Your task to perform on an android device: View the details of the property under 50 lacs .
Image 0: 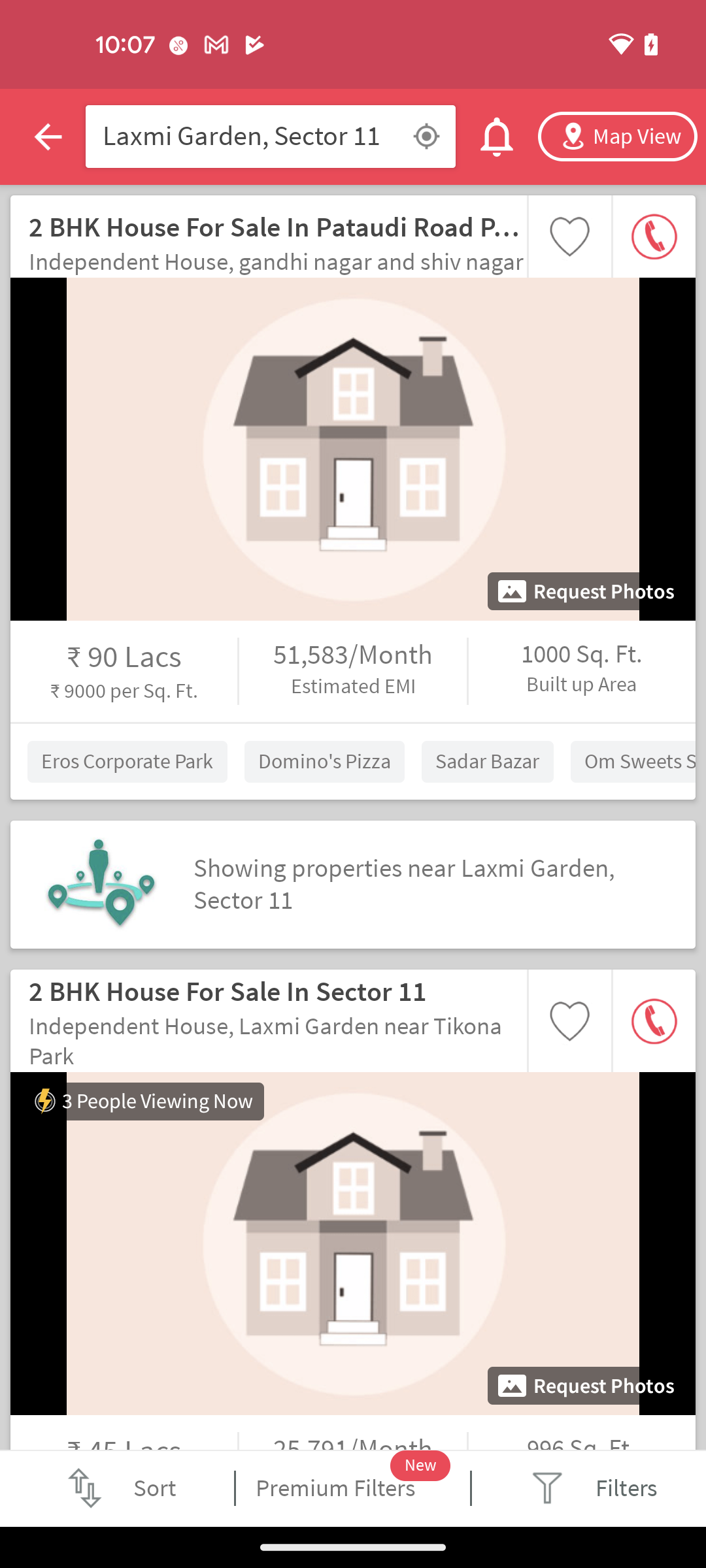
Swipe up for property under 50 lacs
Step 0: scroll down
Image 1: 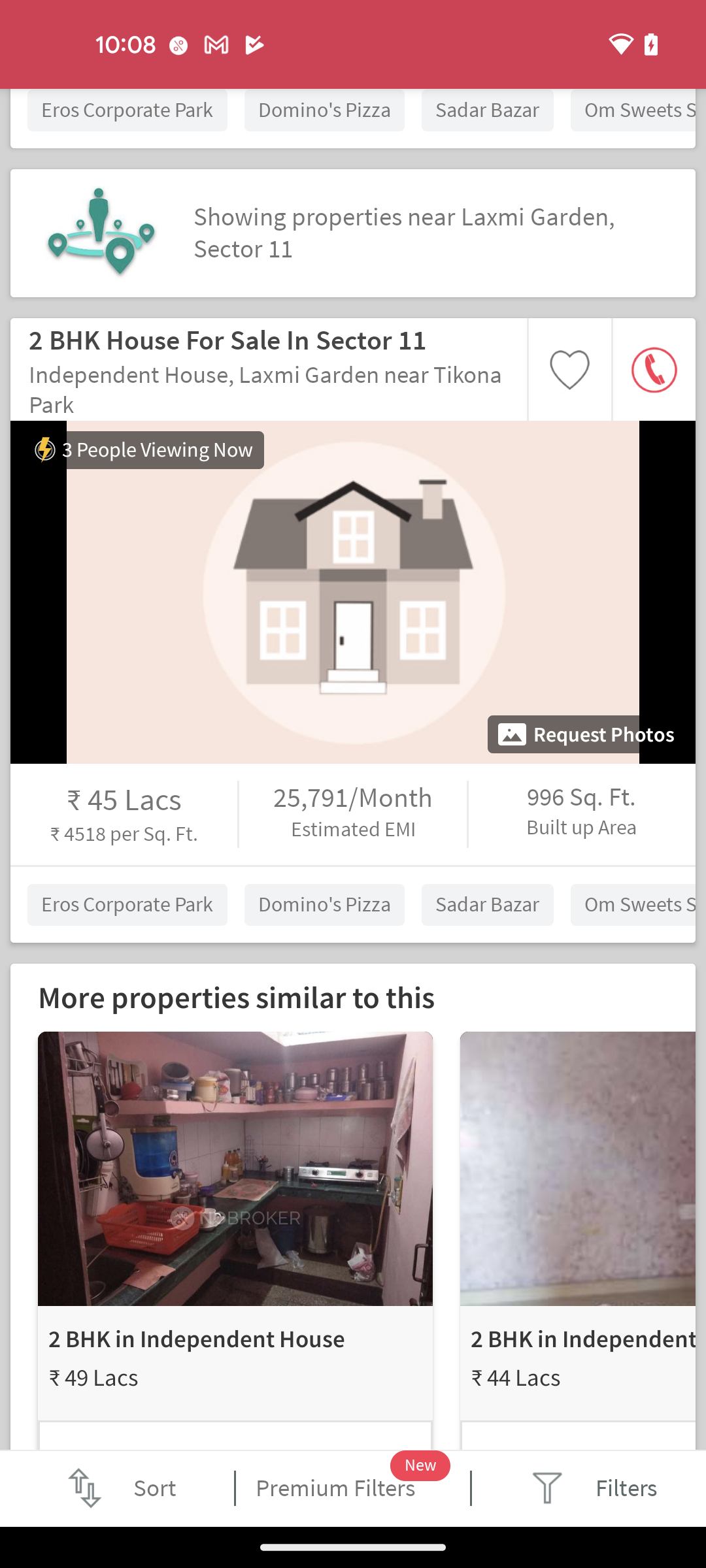
Choose the first property from the similar properties section
Step 1: click (235, 1168)
Image 2: 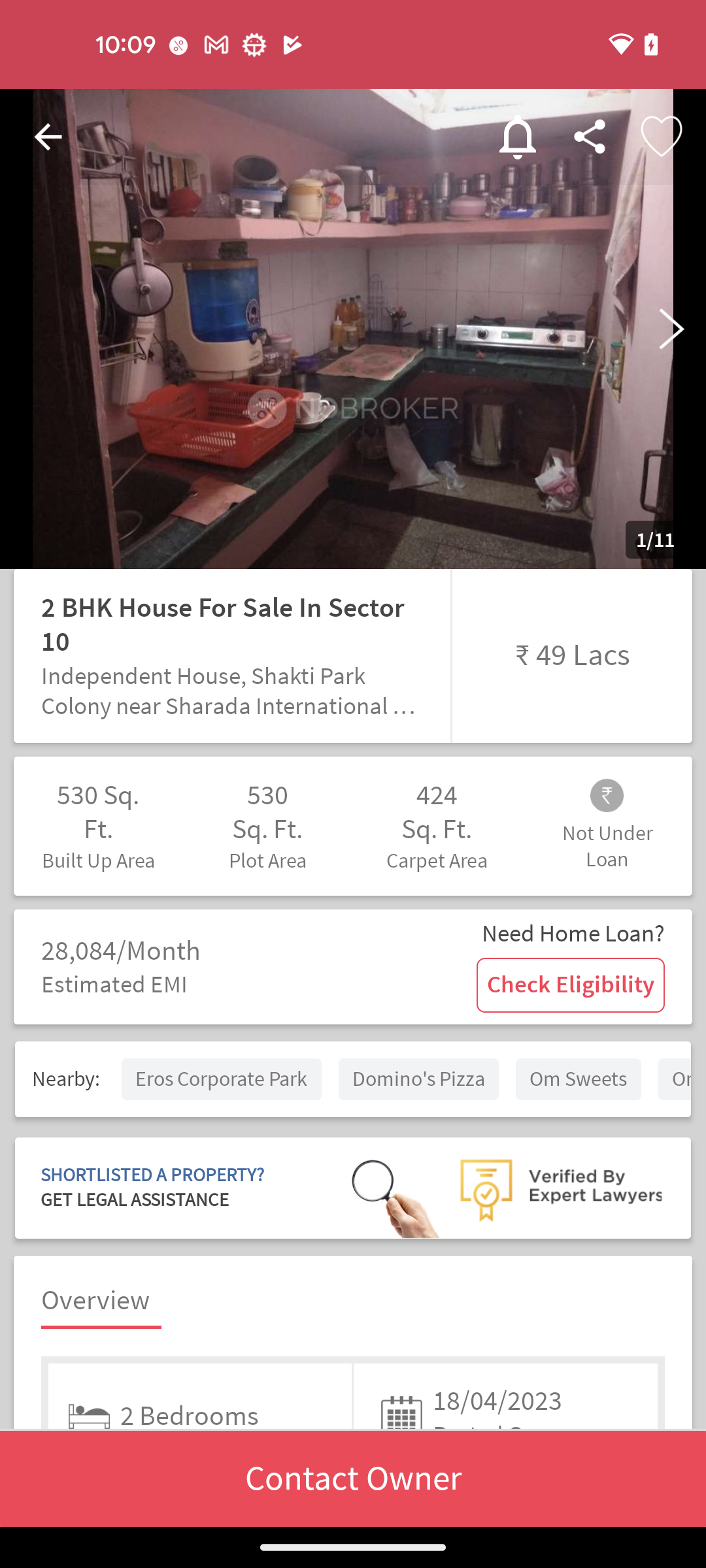
Swipe up for more details
Step 2: scroll down
Image 3: 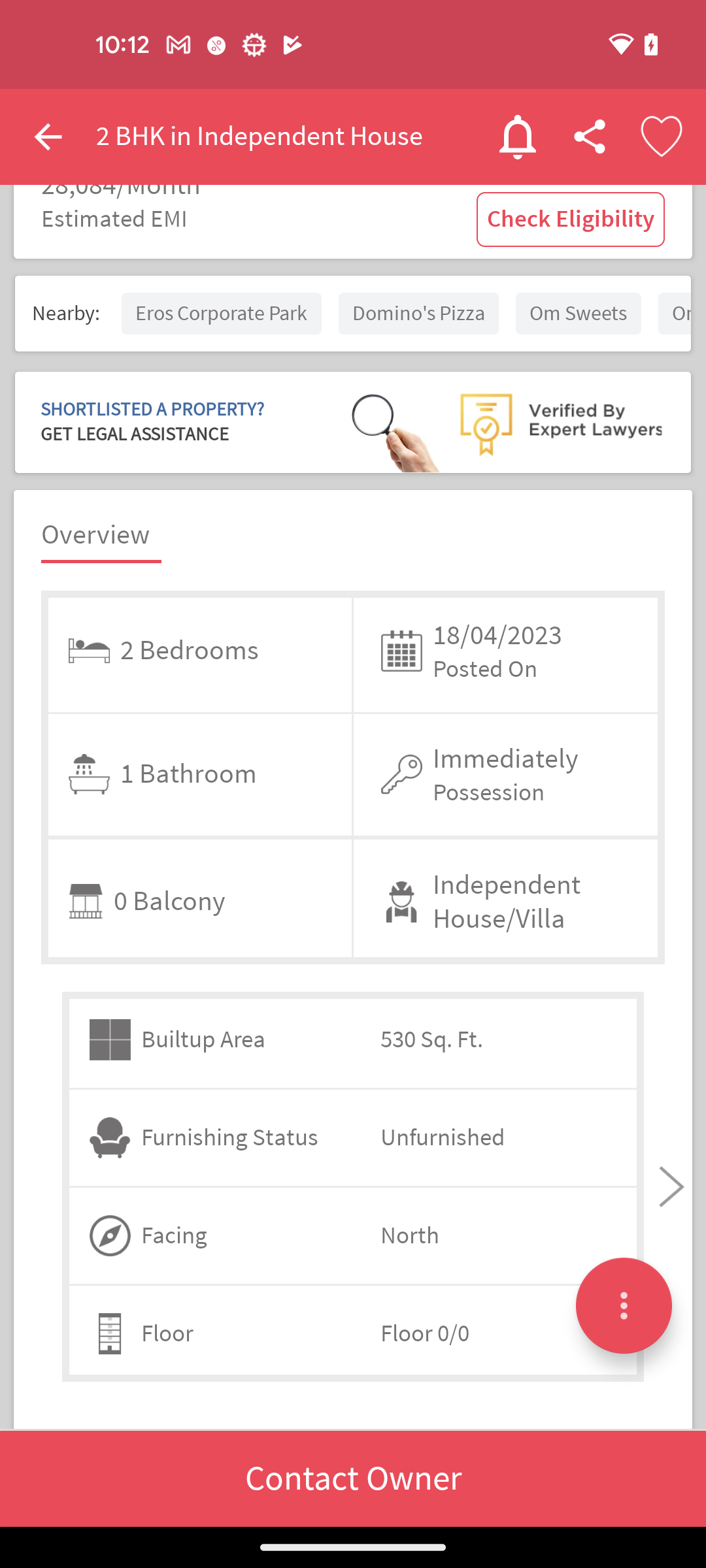
Swipe up for more details
Step 3: scroll down
Image 4: 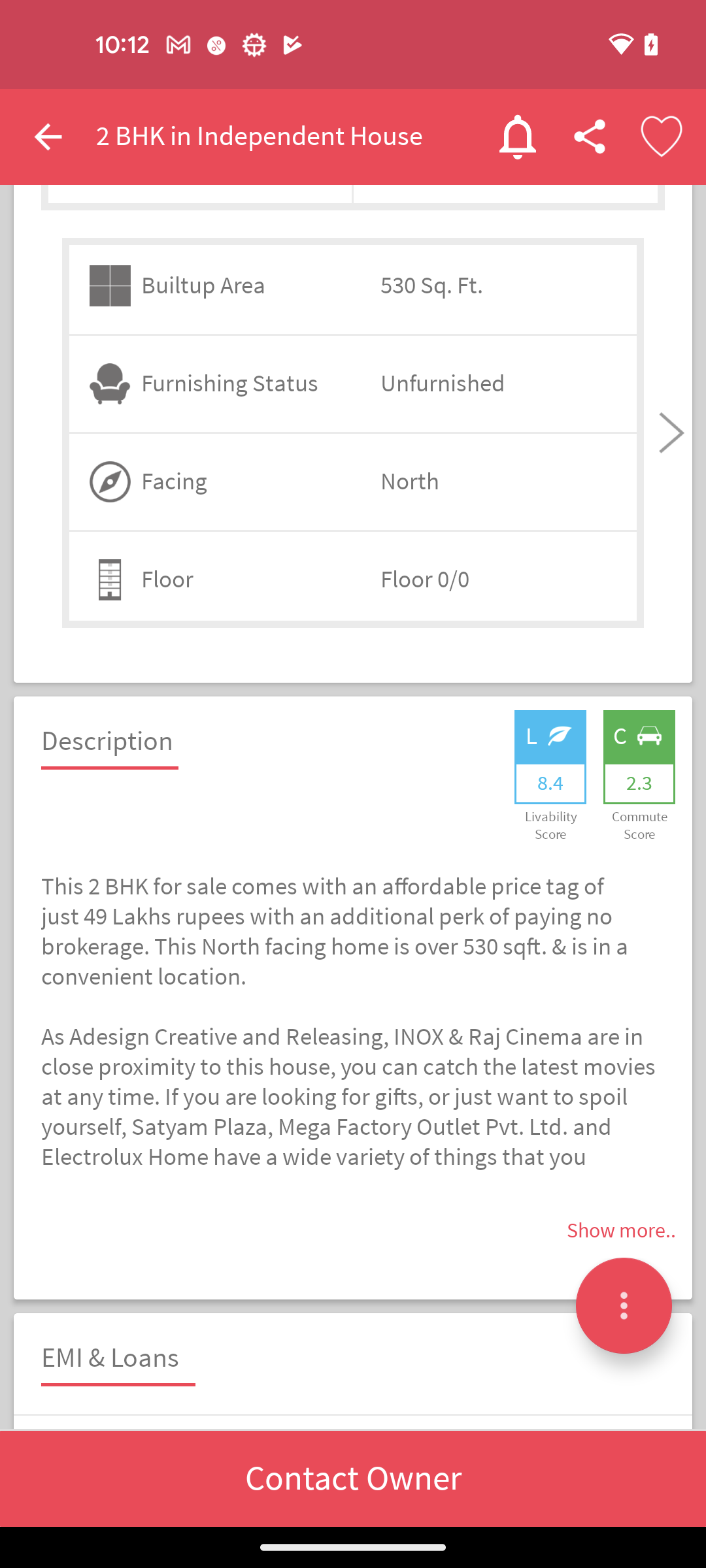
Swipe up for more details
Step 4: scroll down
Image 5: 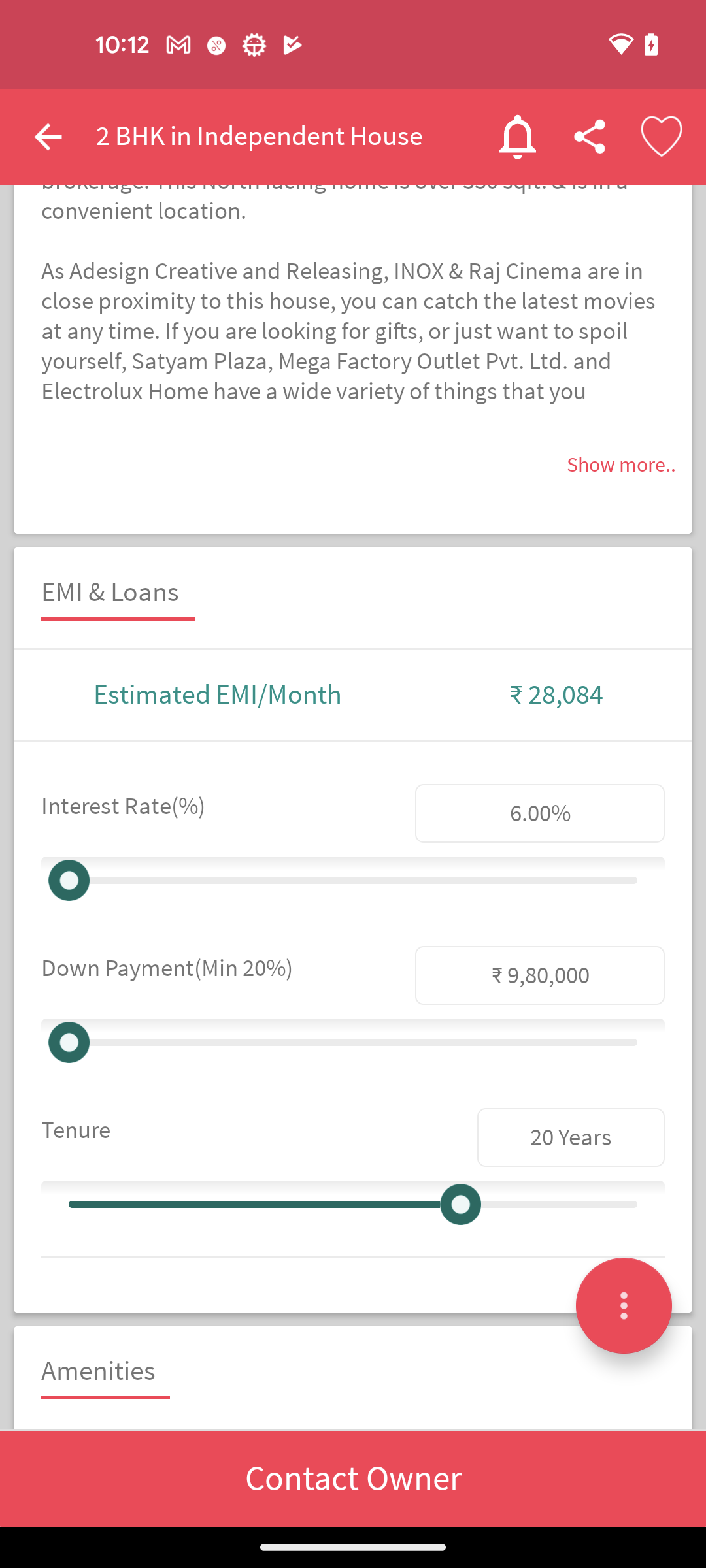
Swipe up for more details
Step 5: scroll down
Image 6: 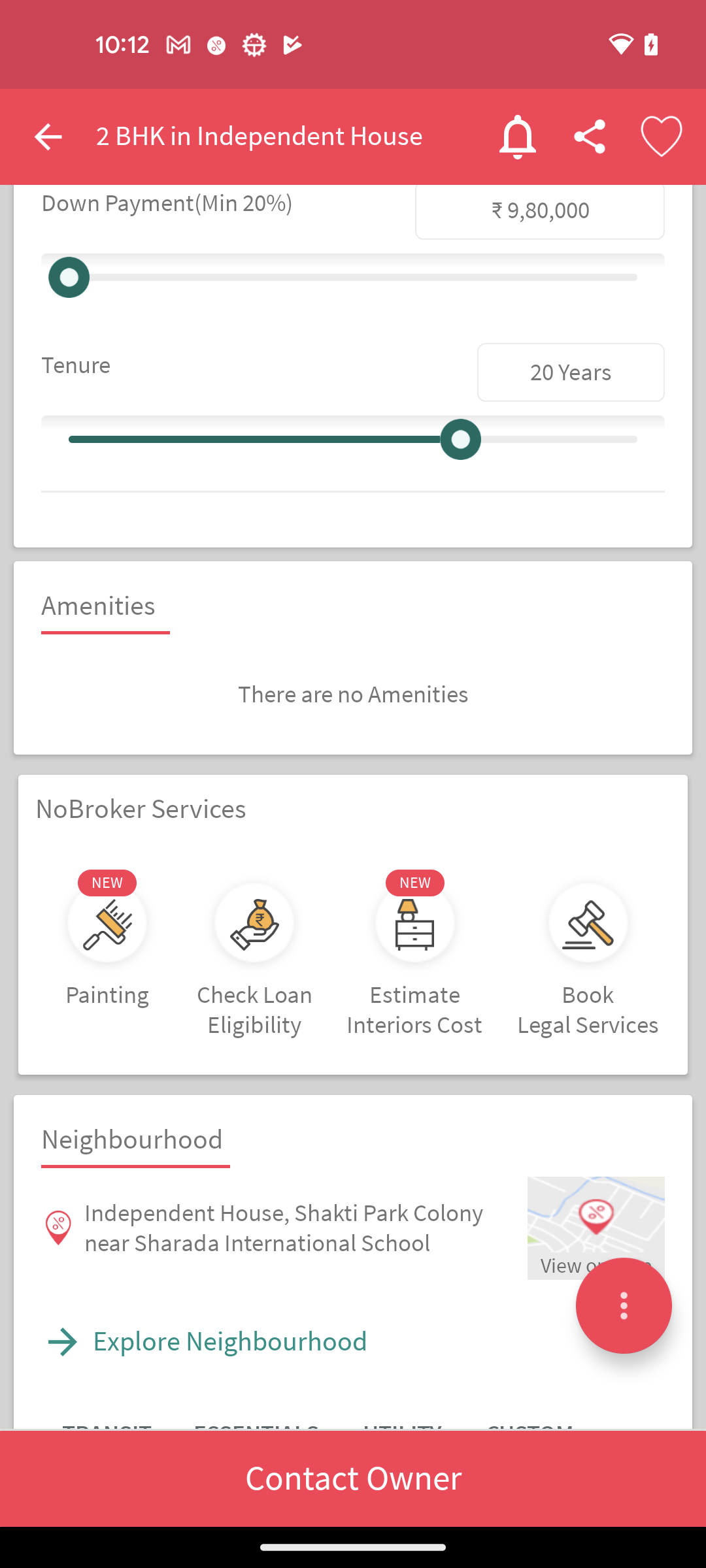
Swipe up for more details
Step 6: scroll down